Your task to perform on an android device: Shop for ORIGINALS shoes in the Adidas app.
Image 0: 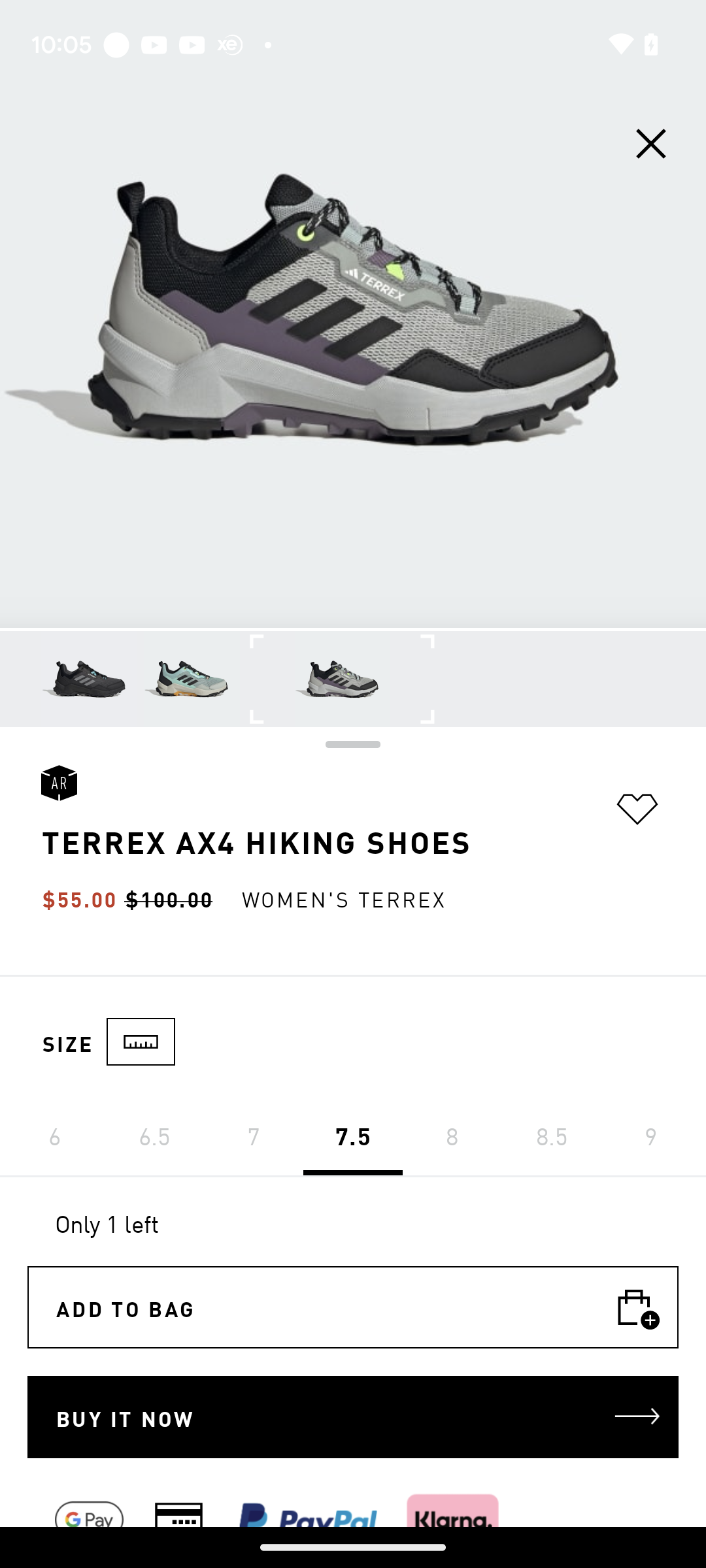
Go back to the previous screen
Step 0: press back button
Image 1: 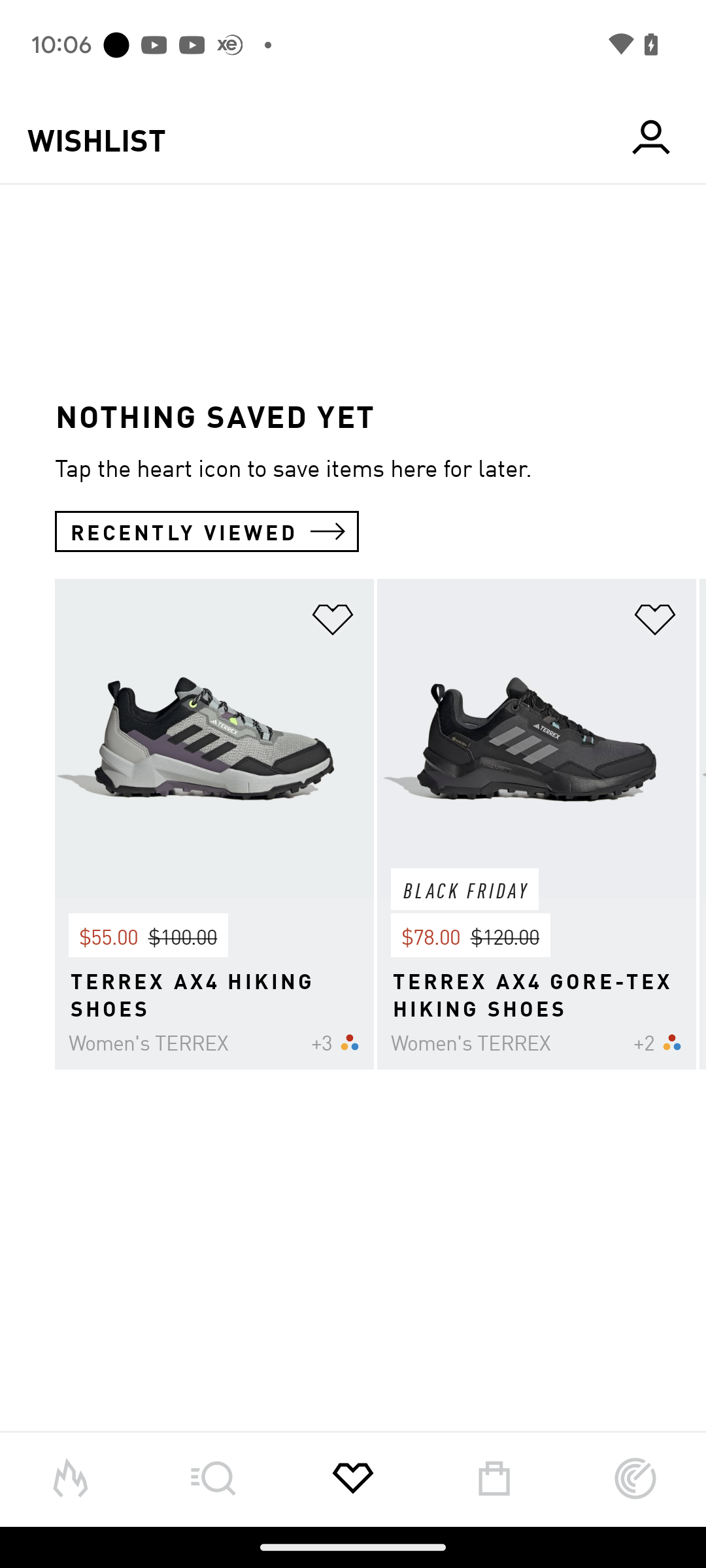
Click on the home icon at the bottom left of the screen
Step 1: click (71, 1478)
Image 2: 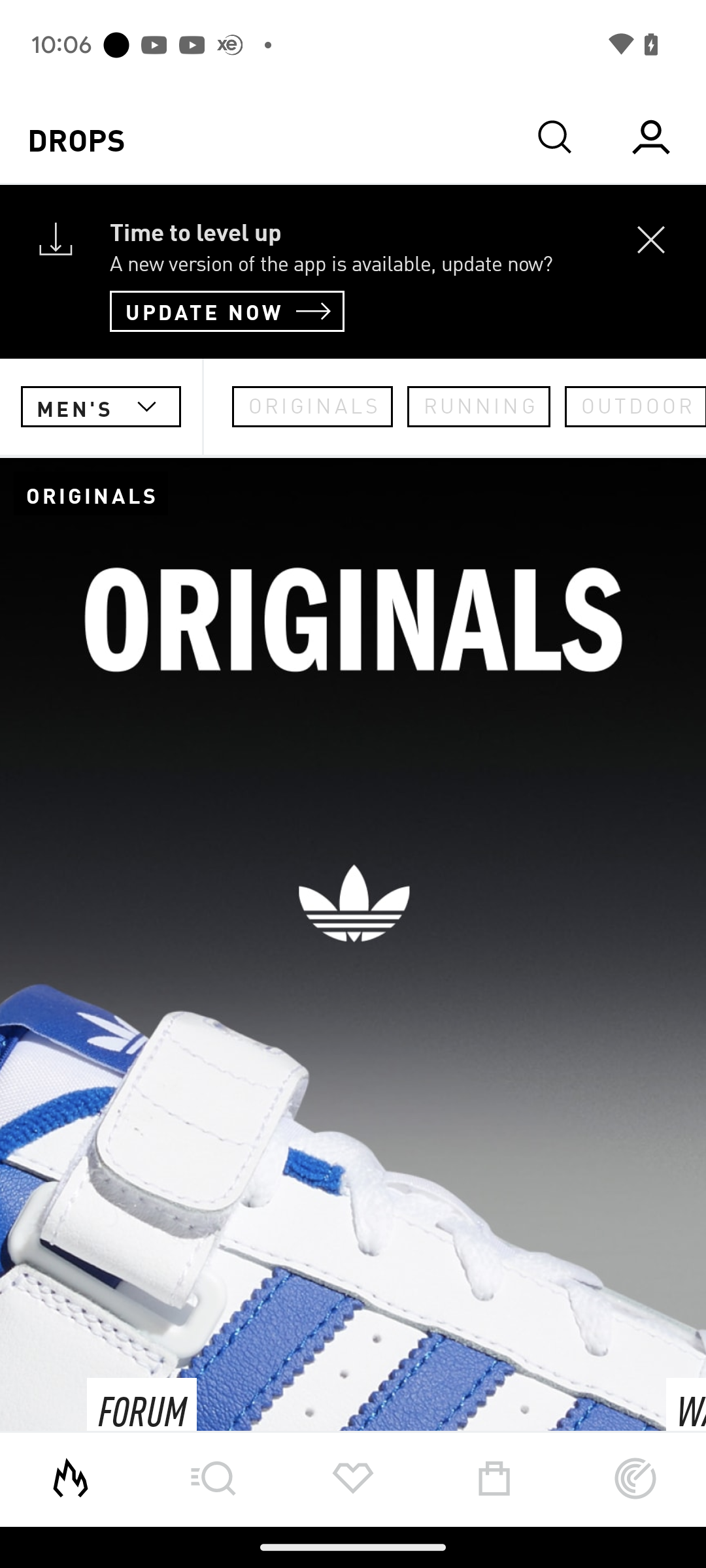
Click on the originals tab
Step 2: click (312, 406)
Image 3: 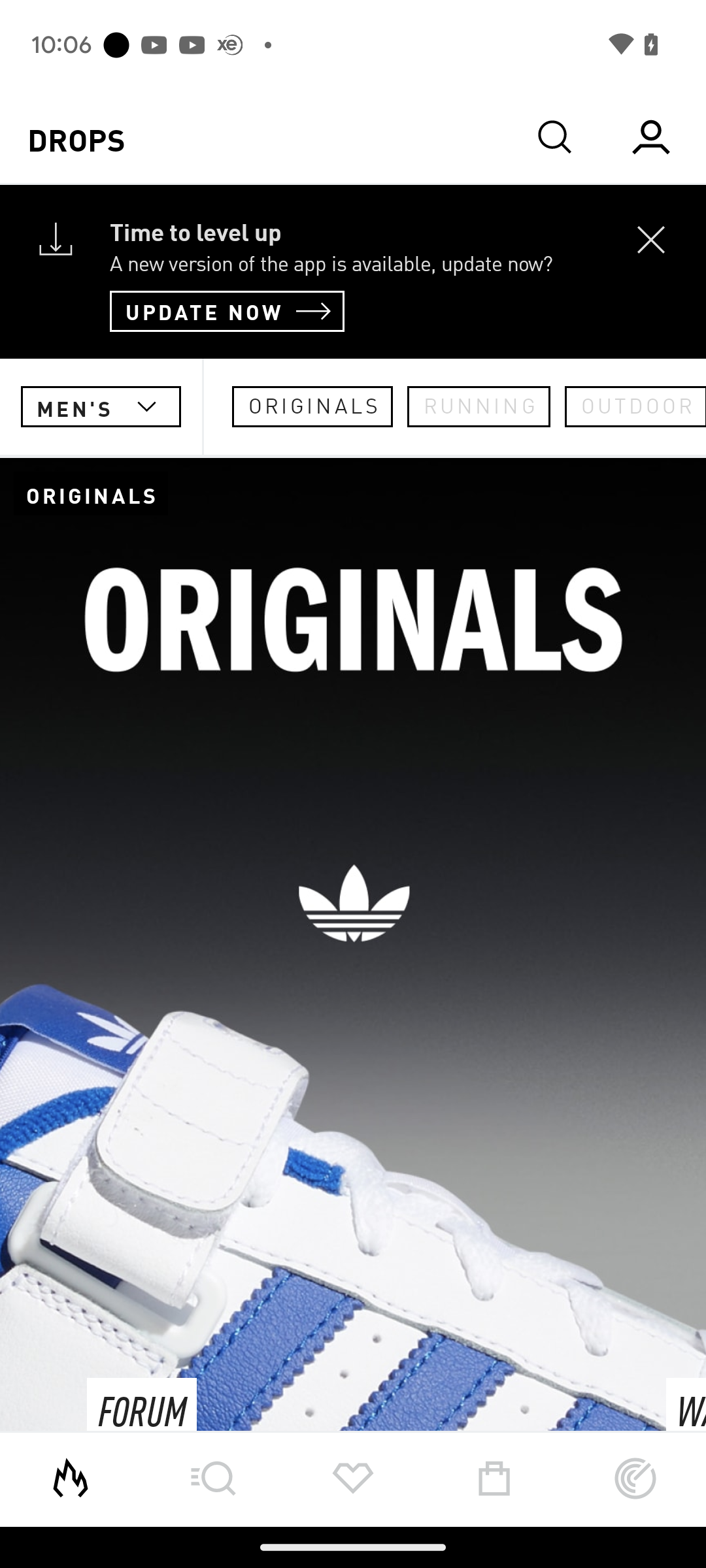
Click on the mens dropdown 
Step 3: click (73, 406)
Image 4: 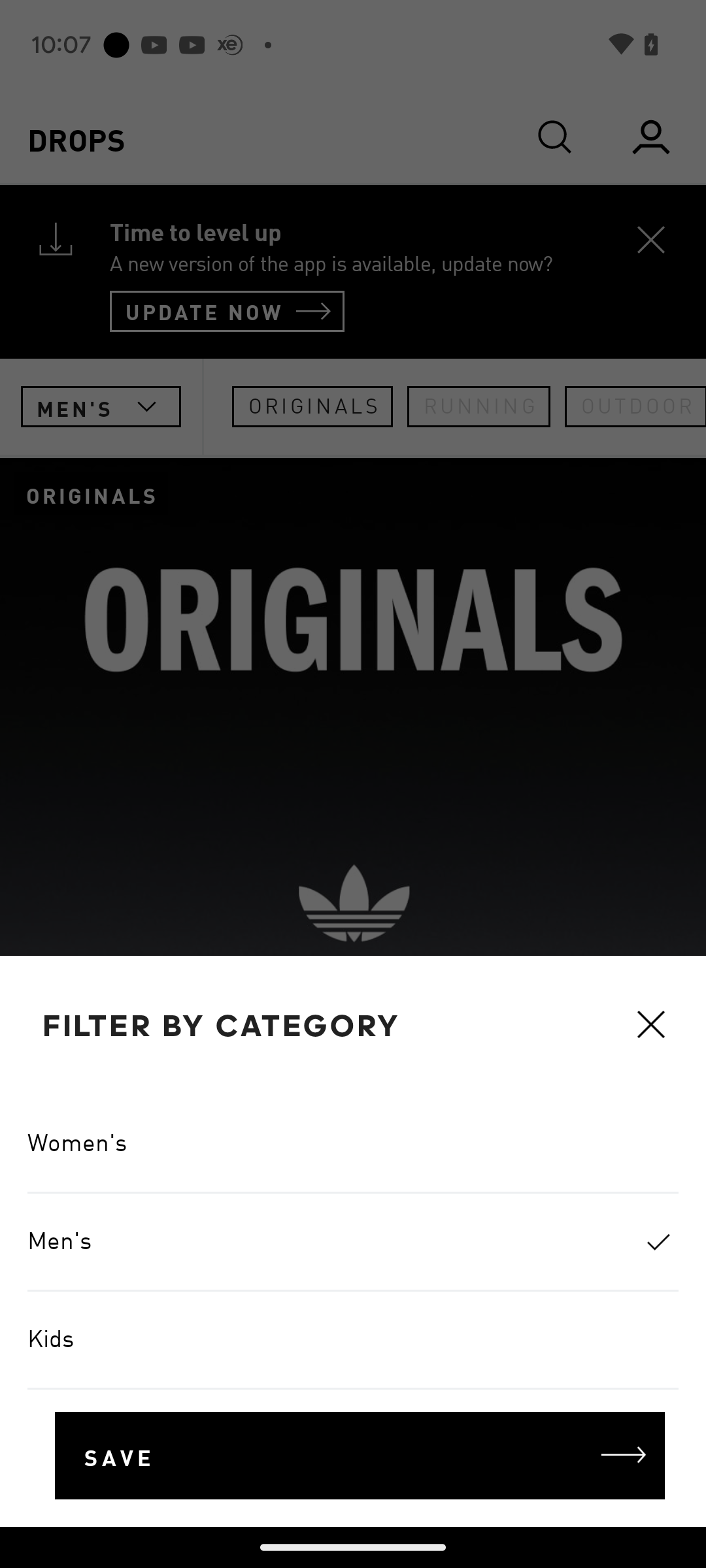
Select women's
Step 4: click (353, 1143)
Image 5: 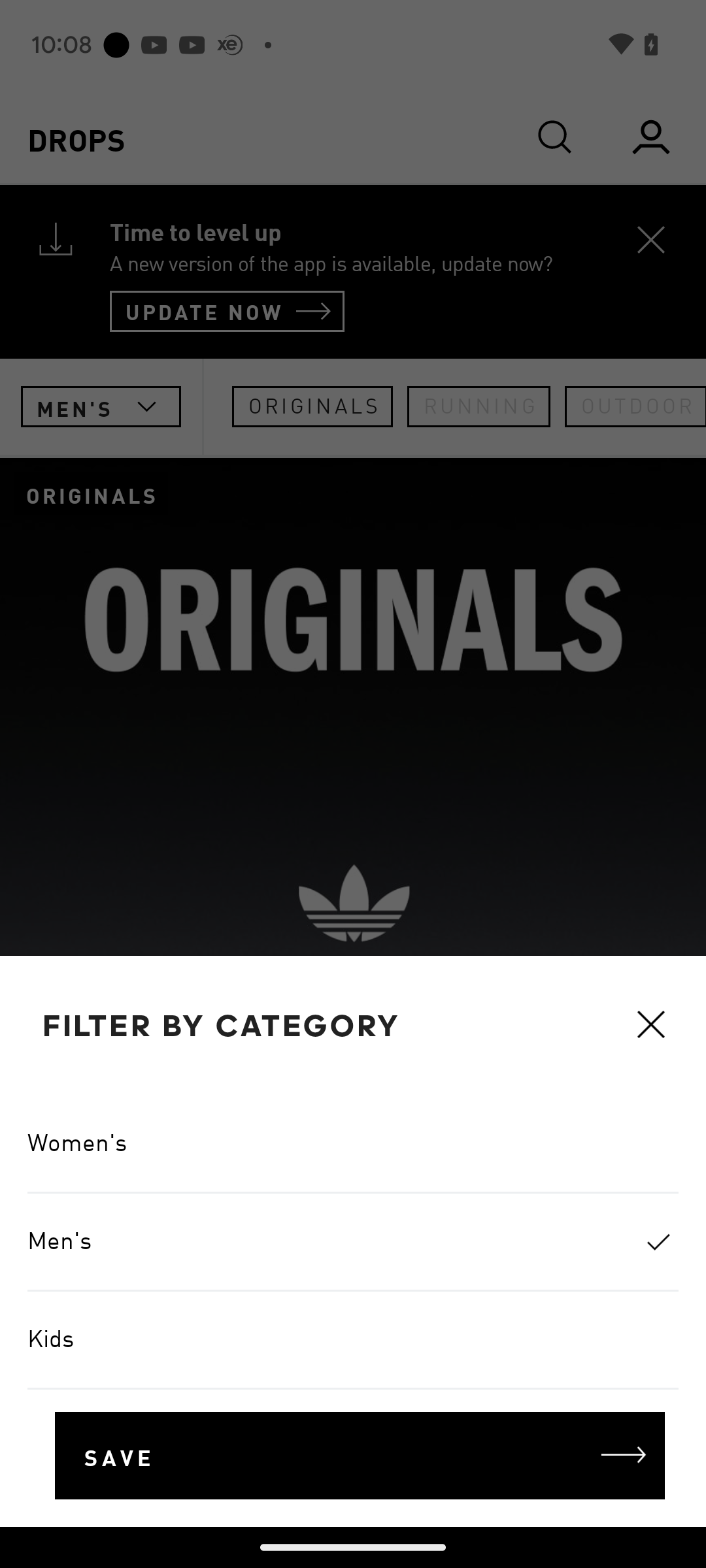
Select women's
Step 5: wait
Image 6: 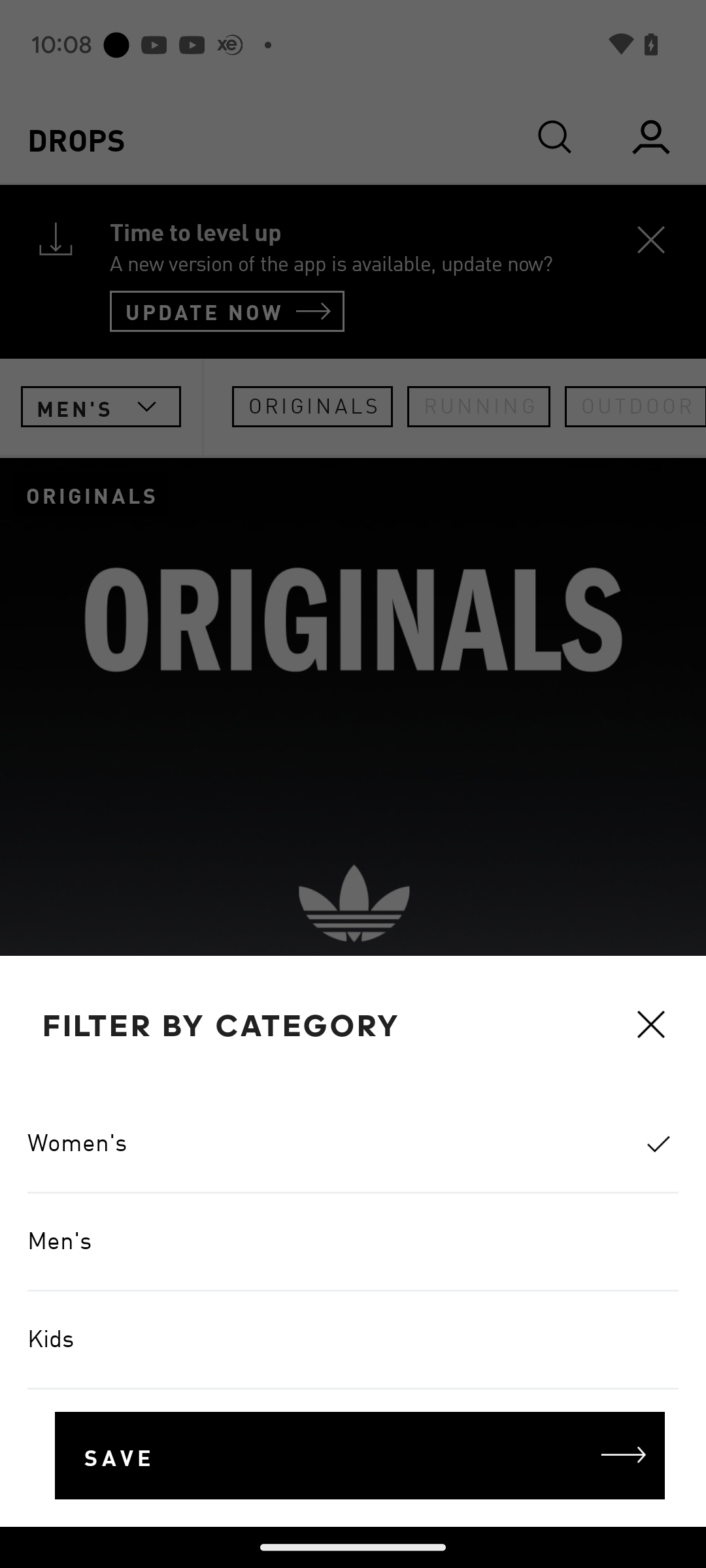
Click on the save button
Step 6: click (360, 1456)